Your task to perform on an android device: On the Zara app, search for women's shoes in black.
Image 1: 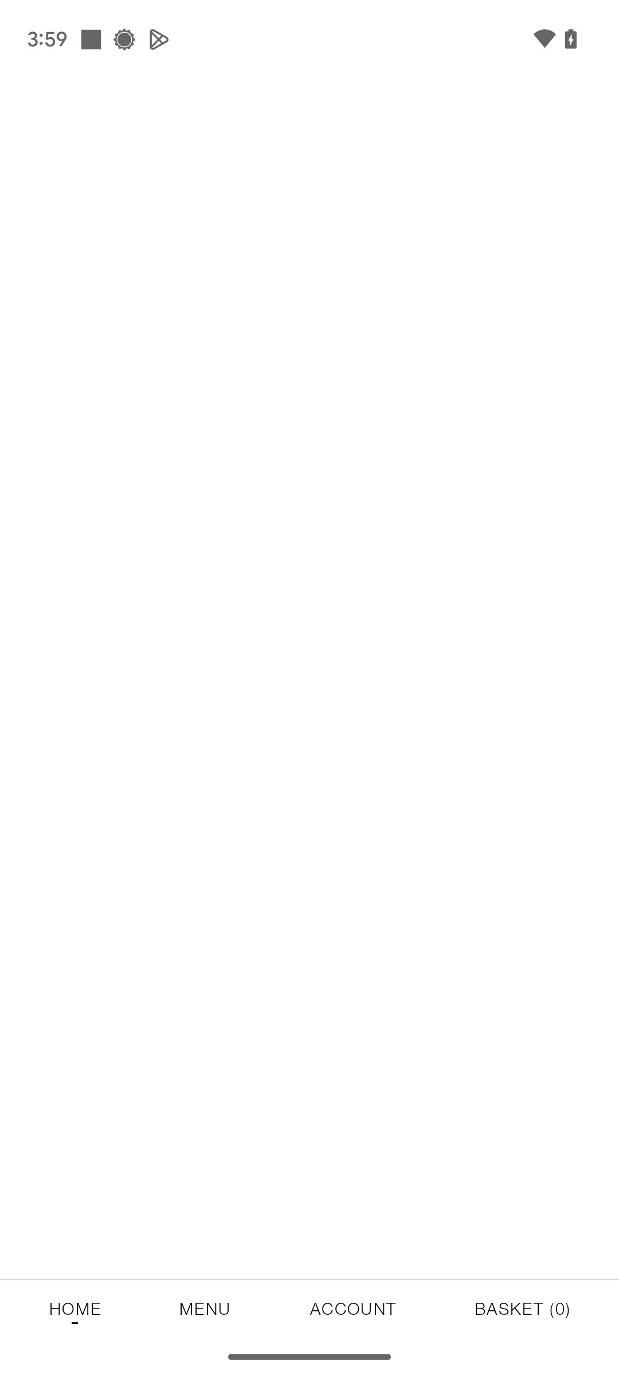
Open the ZARA app.
Step 1: wait
Image 2: 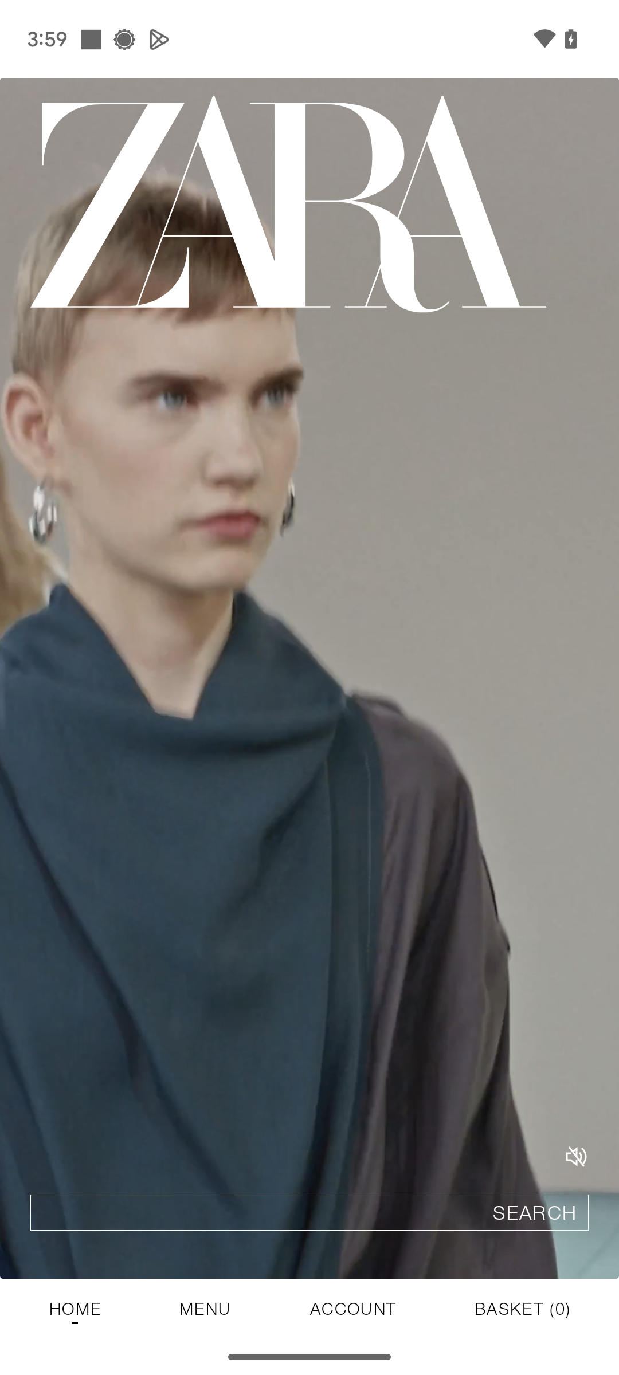
Open the ZARA app.
Step 2: wait
Image 3: 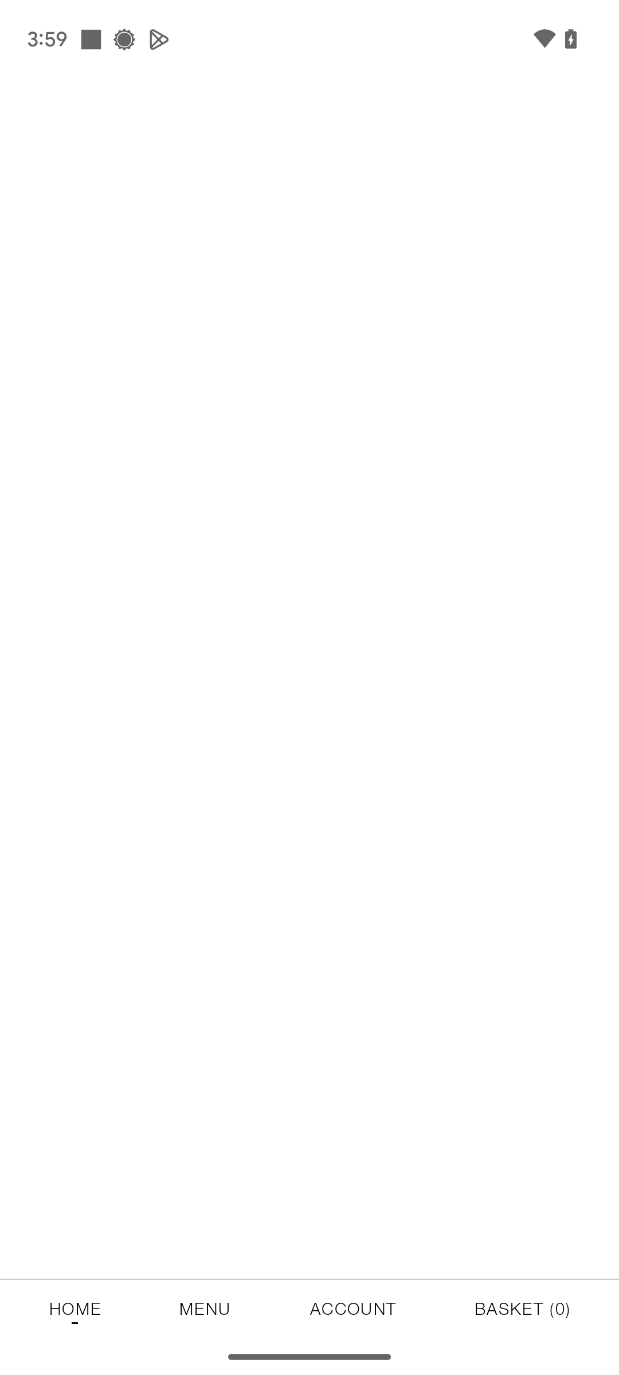
Open the ZARA app.
Step 3: wait
Image 4: 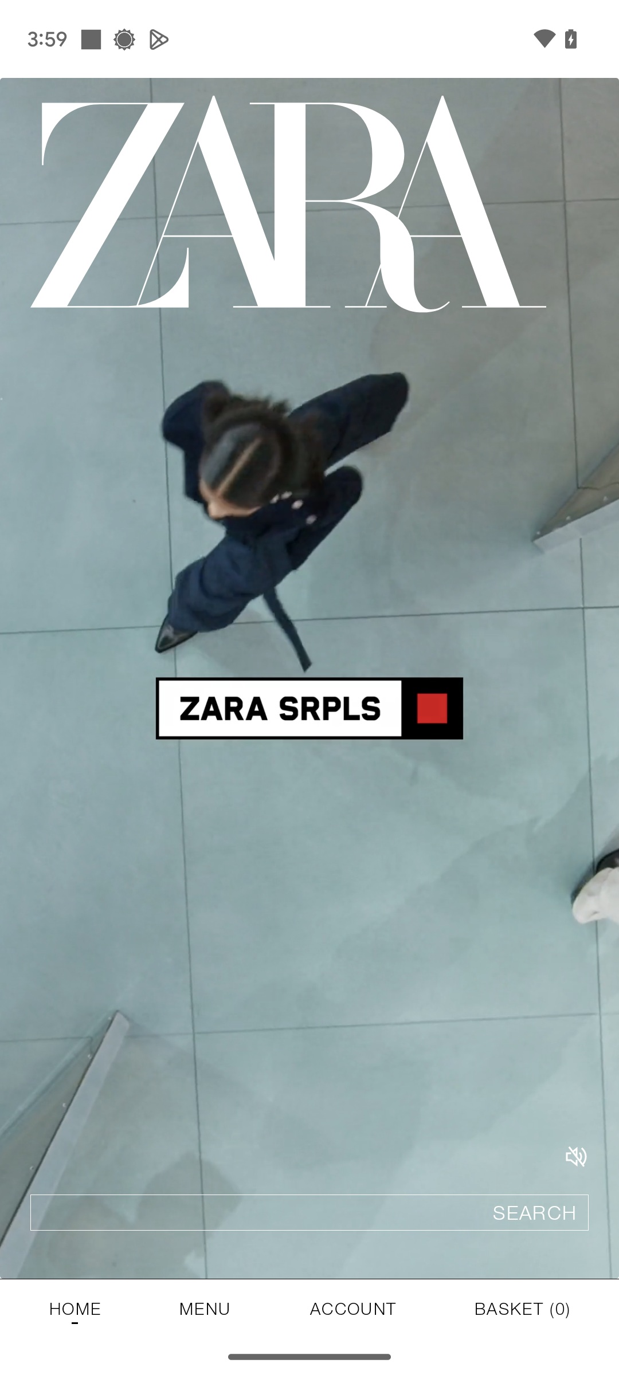
Click on the search bar at the bottom of the screen.
Step 4: click (309, 1212)
Image 5: 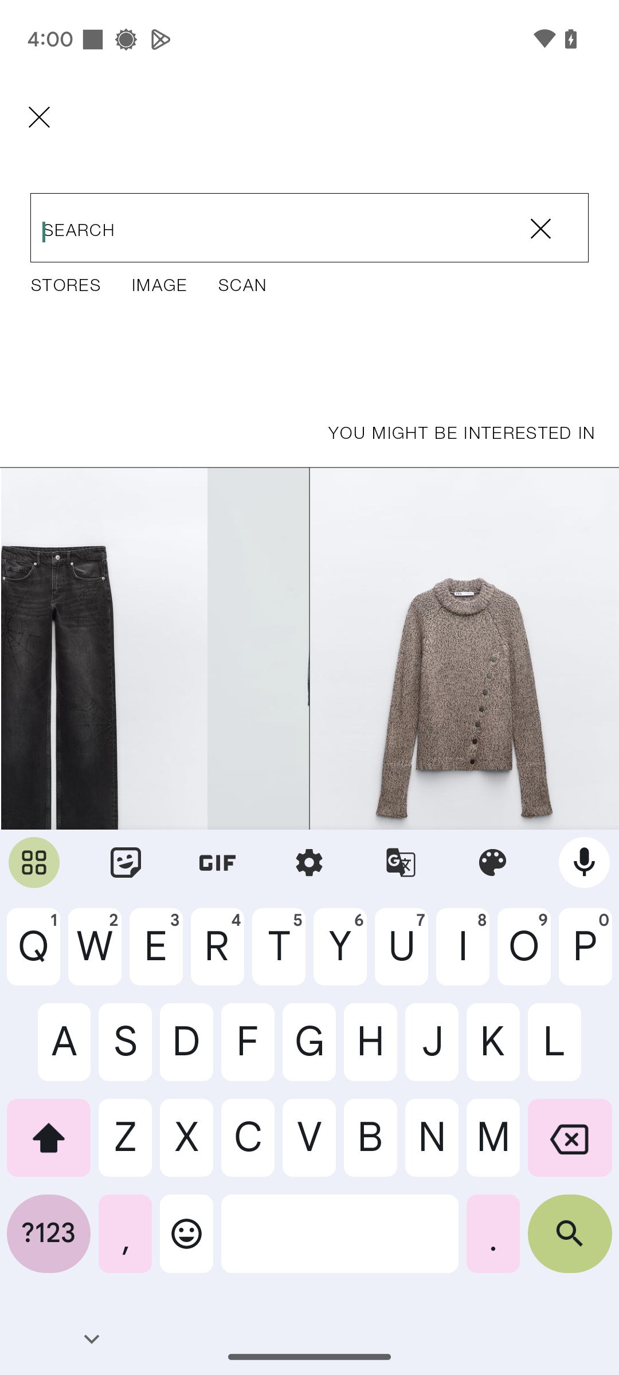
Type in Women shoes.
Step 5: type "Women shoes"
Image 6: 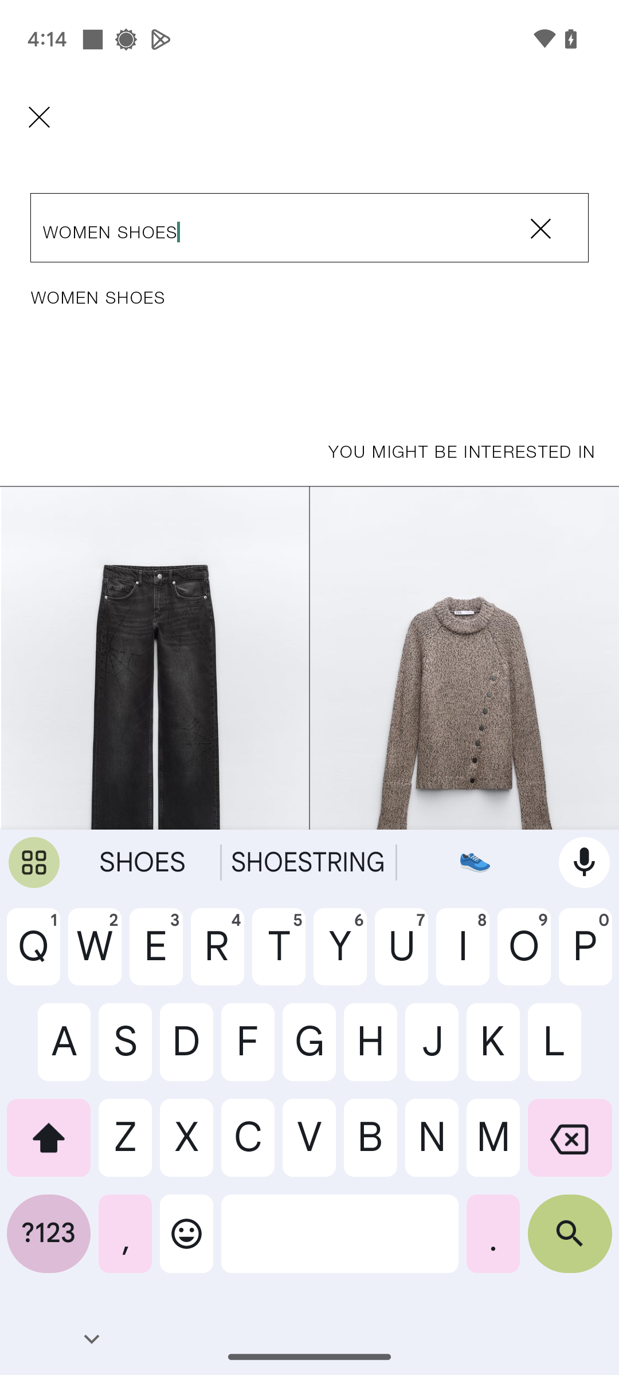
Click on the search button at the bottom-right of the keyboard.
Step 6: click (570, 1243)